Your task to perform on an android device: Show me the reviews of other buyers of ATUNUS modular sectional sofa in white on the Alibaba.com app.
Image 0: 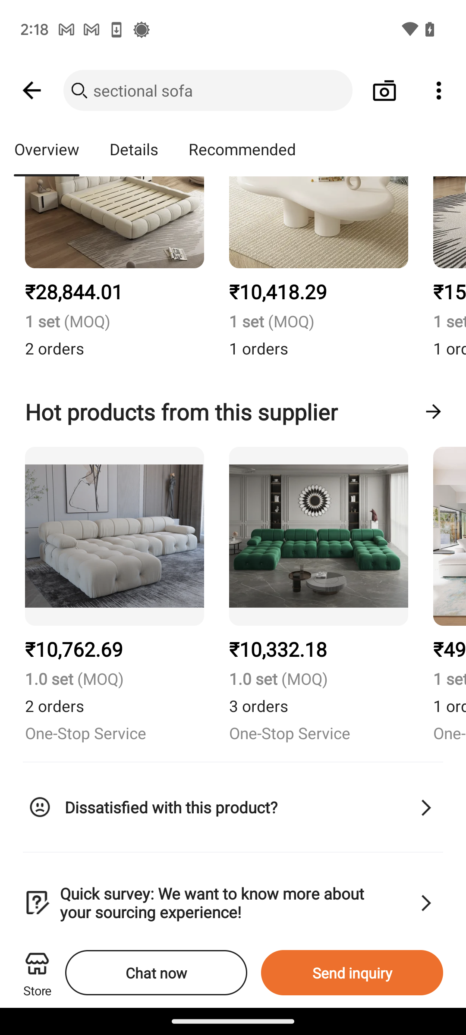
Scroll down until you find the Reviews tab.
Step 0: scroll up
Image 1: 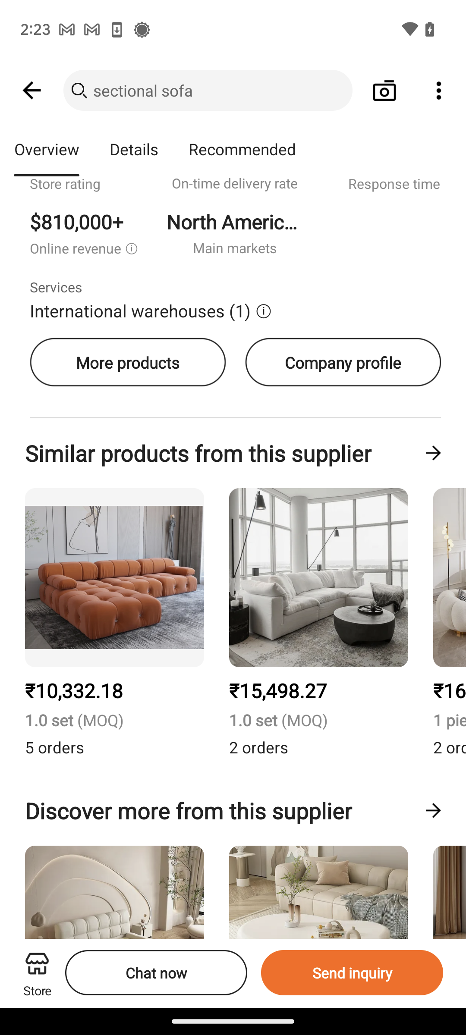
Scroll down until you find the Reviews tab.
Step 1: scroll up
Image 2: 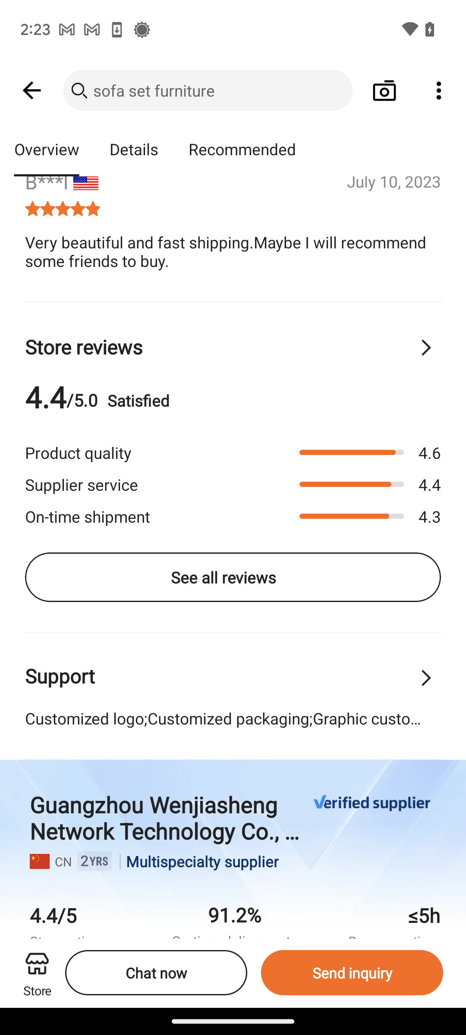
Scroll down until you find the Reviews tab.
Step 2: scroll up
Image 3: 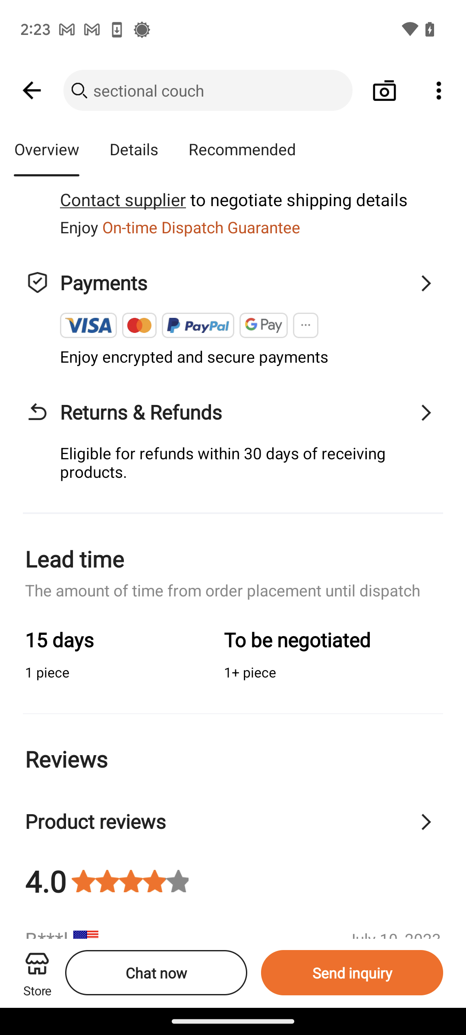
Scroll down until you find the Reviews tab.
Step 3: wait